Your task to perform on an android device: I am looking for a helmet for cycling, so browse for "Bicycle Helmet For women" on the Temu App.
Image 0: 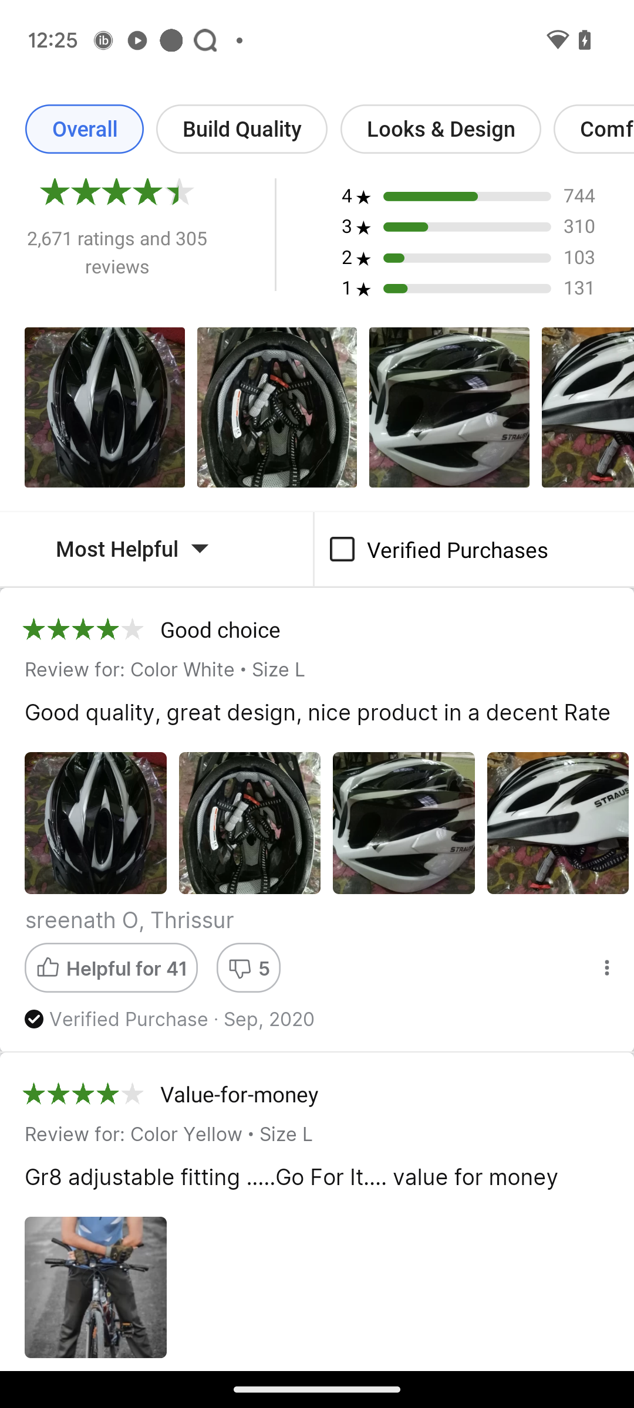
Open the Temu app.
Step 0: open app "Temu"
Image 1: 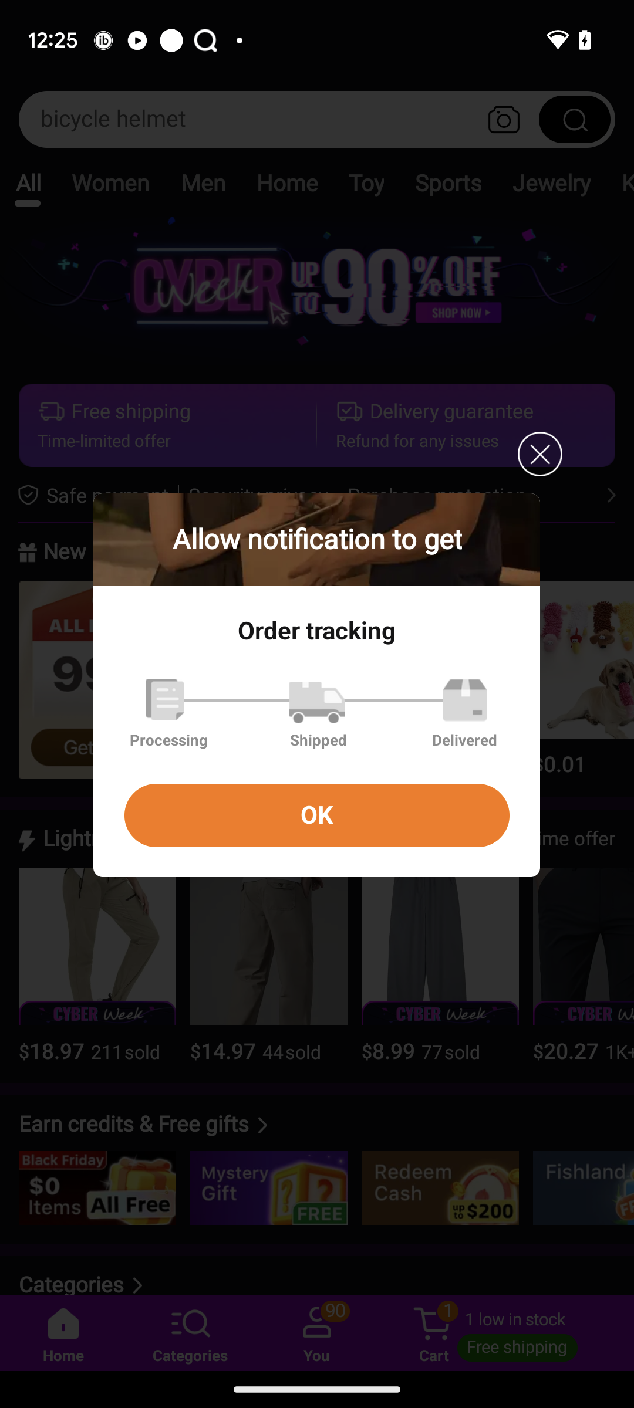
Open the Temu app.
Step 1: wait
Image 2: 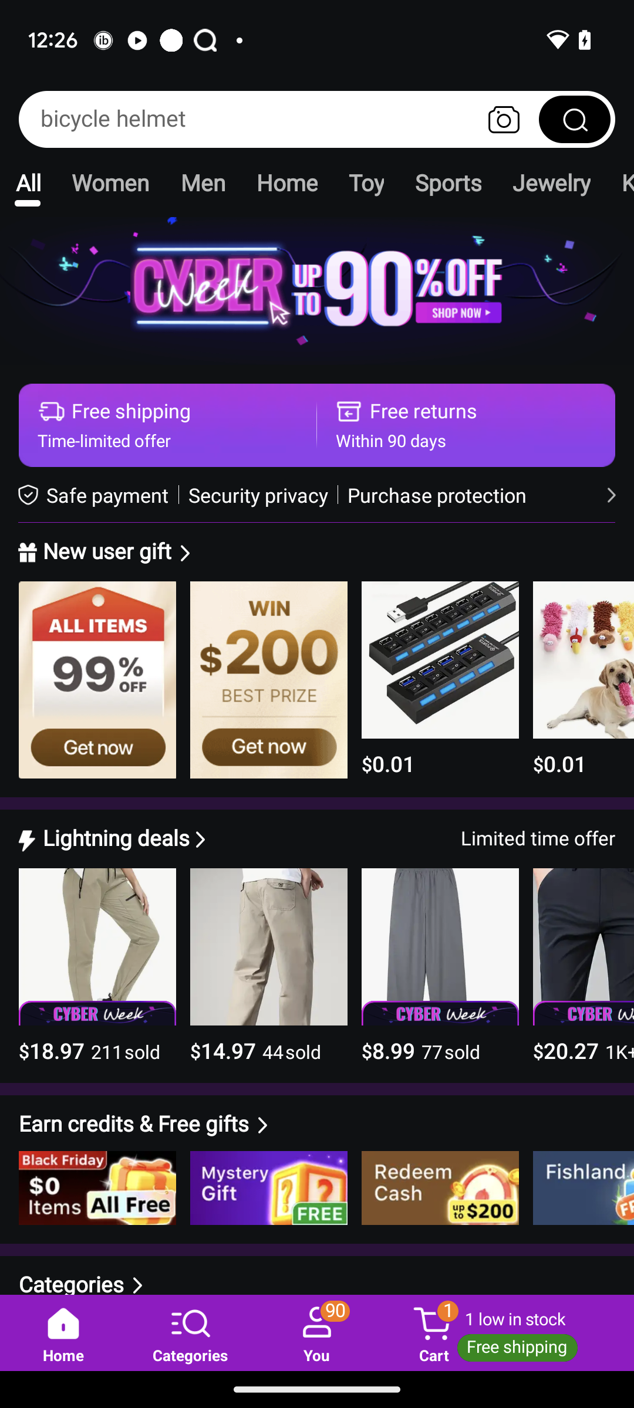
Click on the search box at the top.
Step 2: click (248, 119)
Image 3: 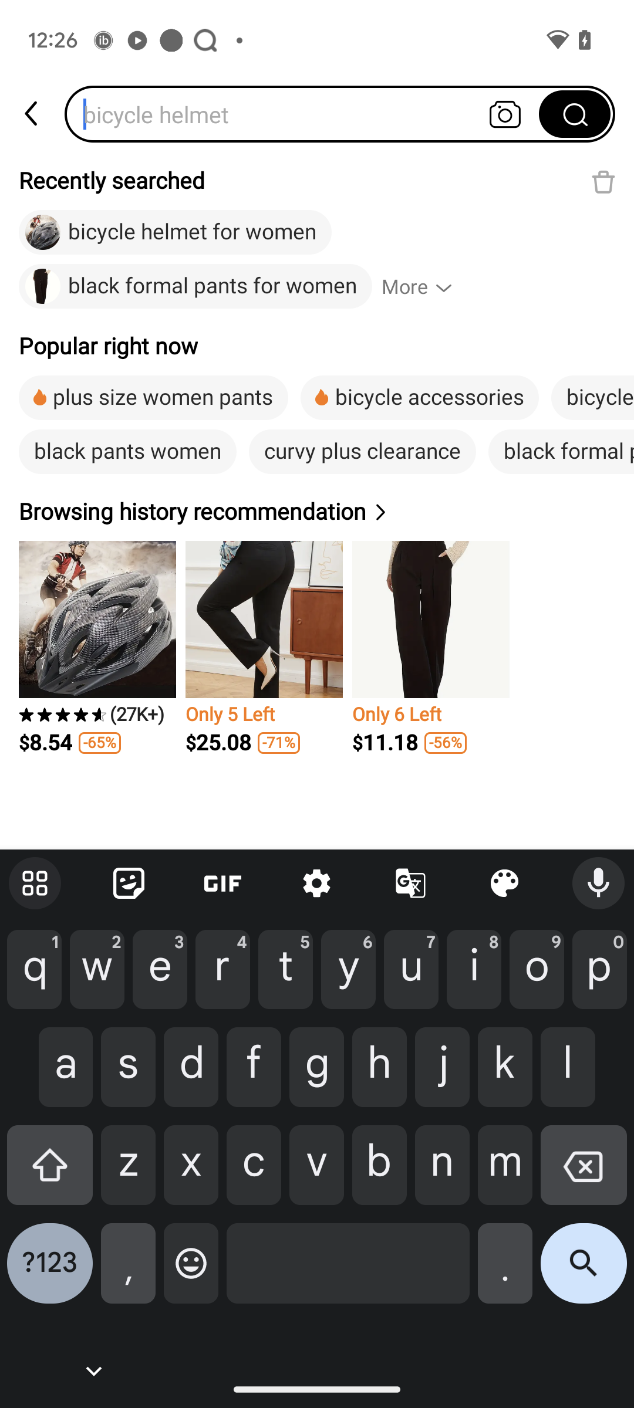
Type "Bicycle Helmet for women" in the search box.
Step 3: type "Bicycle Helmet for women"
Image 4: 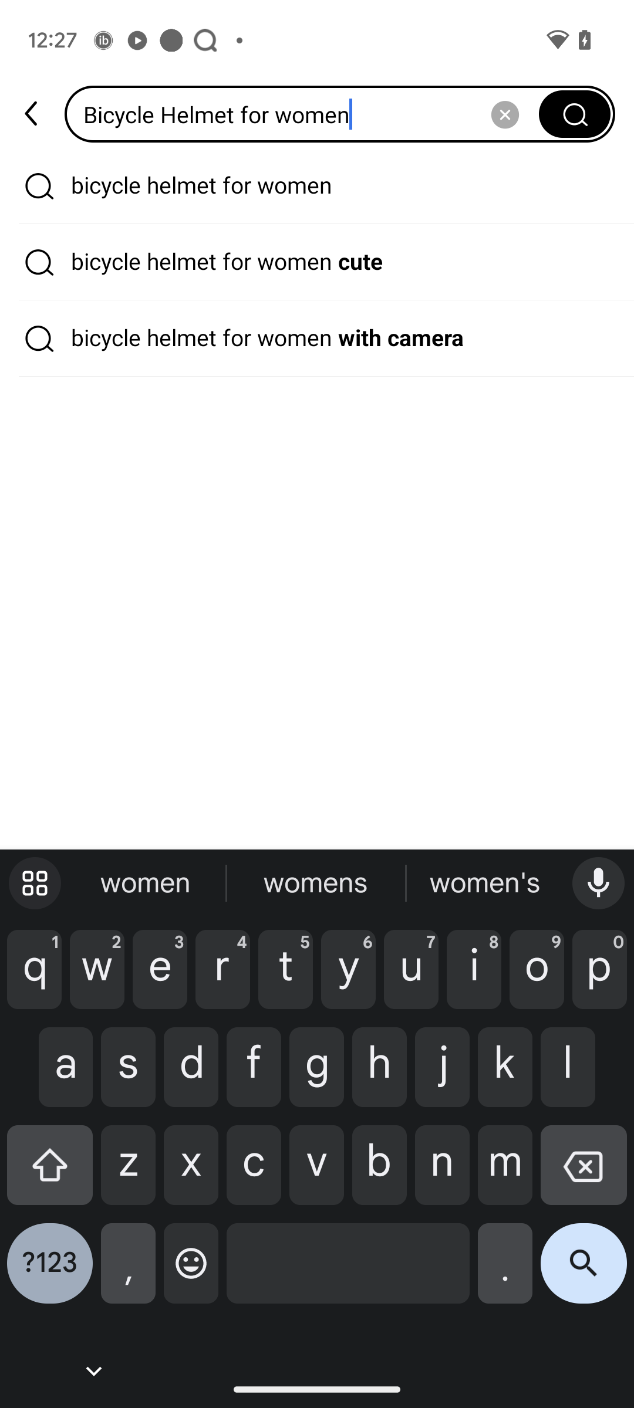
Click on the search icon at the bottom right corner of the keyboard.
Step 4: click (584, 1272)